Your task to perform on an android device: Read reviews for Realme 11 Pro 5G in the Amazon app.
Image 0: 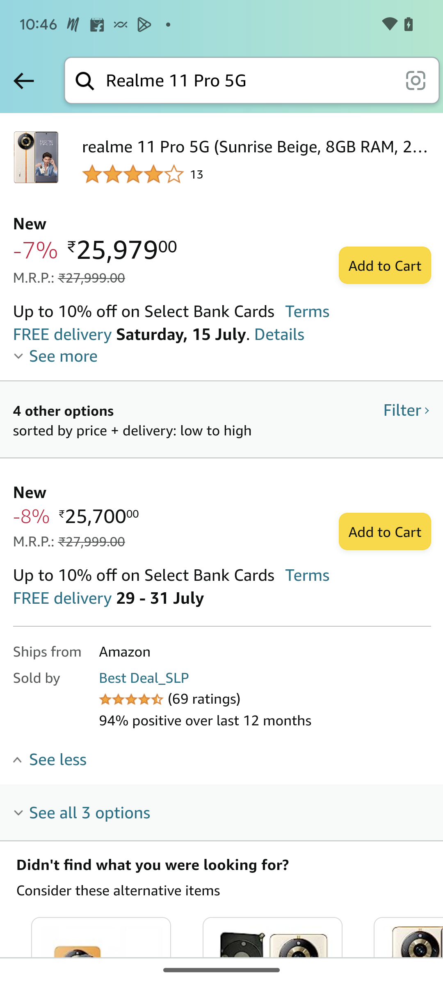
Go back
Step 0: press back button
Image 1: 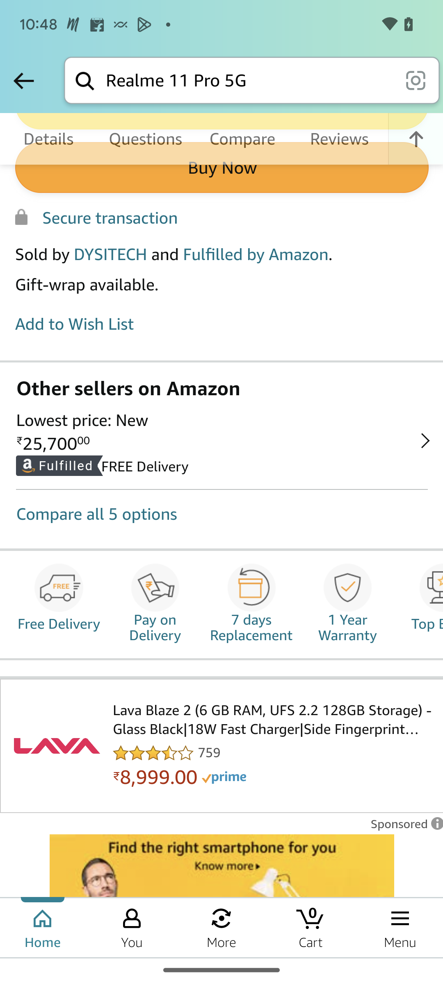
Click on the reviews option at the top of the right side.
Step 1: click (339, 139)
Image 2: 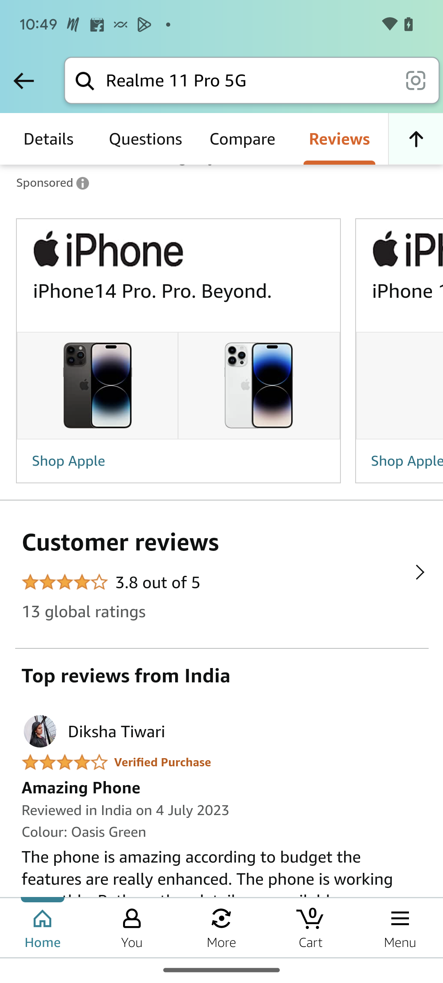
Scroll down to read the reviews.
Step 2: scroll down